Your task to perform on an android device: My friend Mike needs the file Doc x.zip, thus I'd want to send it to him over gmail at mike.waggoner@hotwater.com.
Image 0: 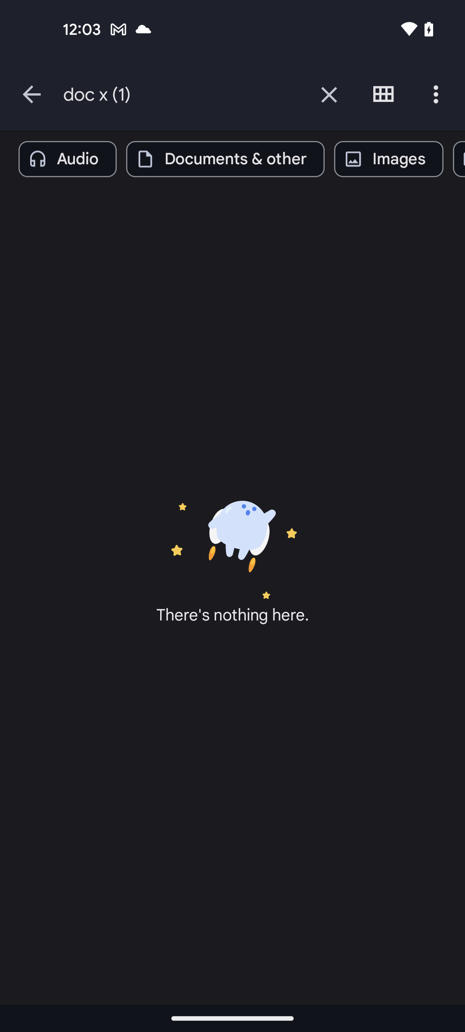
click on the cross icon of the search bar at the top of the screen to clear search history
Step 0: click (329, 94)
Image 1: 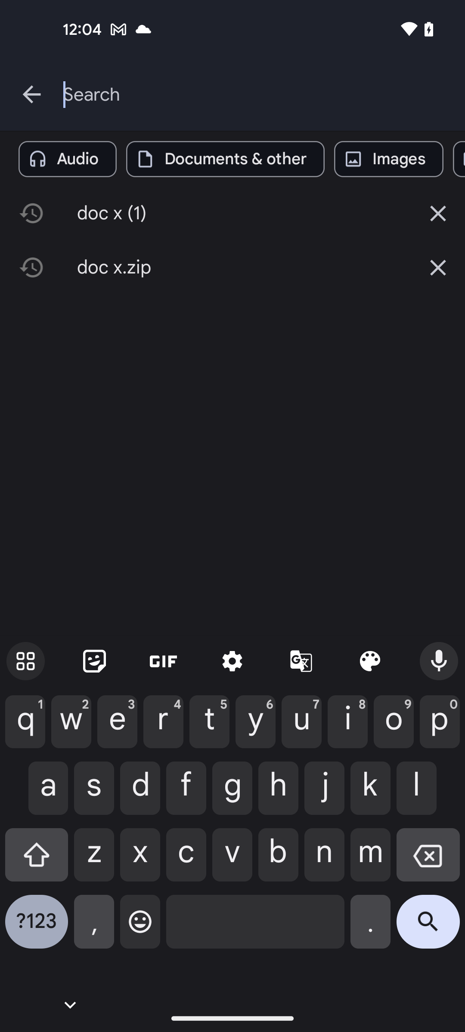
Doc x.zip
Step 1: type "Doc x.zip"
Image 2: 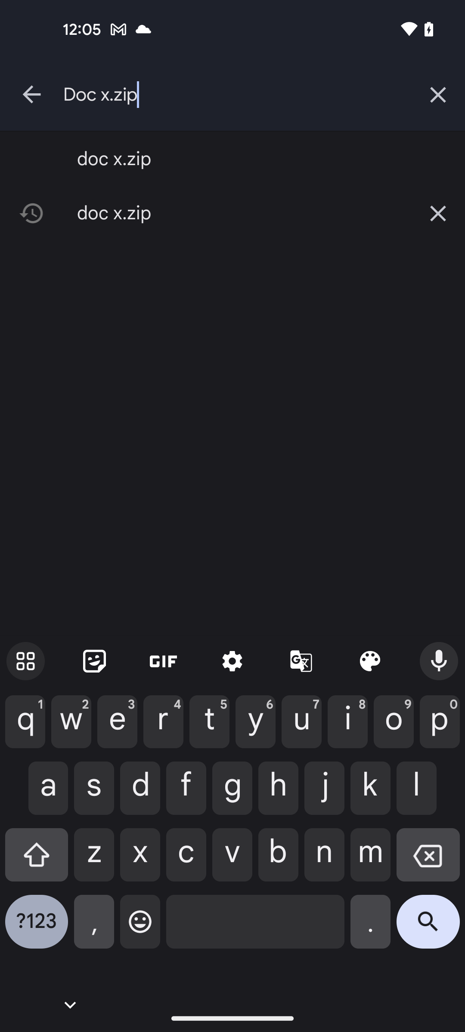
click on the search icon at the bottom right corner of the screen
Step 2: click (428, 928)
Image 3: 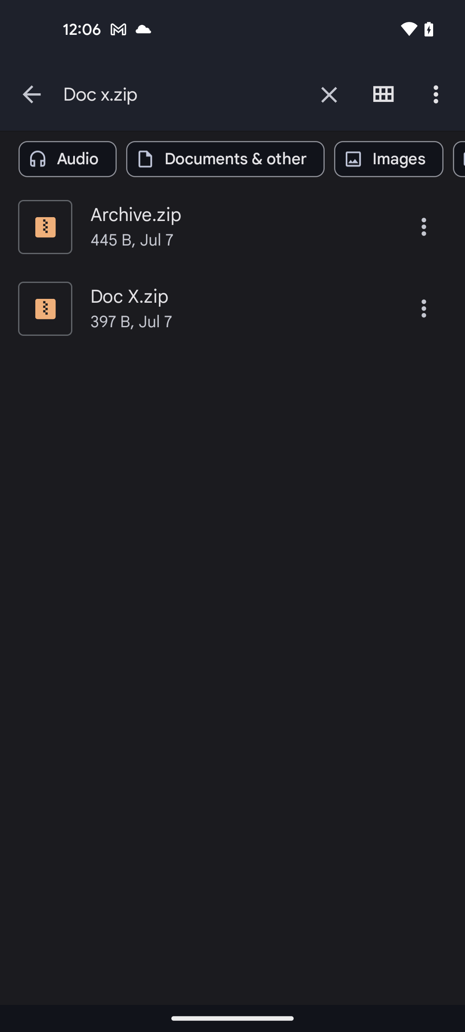
click on the three dots of file Doc X.zip
Step 3: click (424, 308)
Image 5: 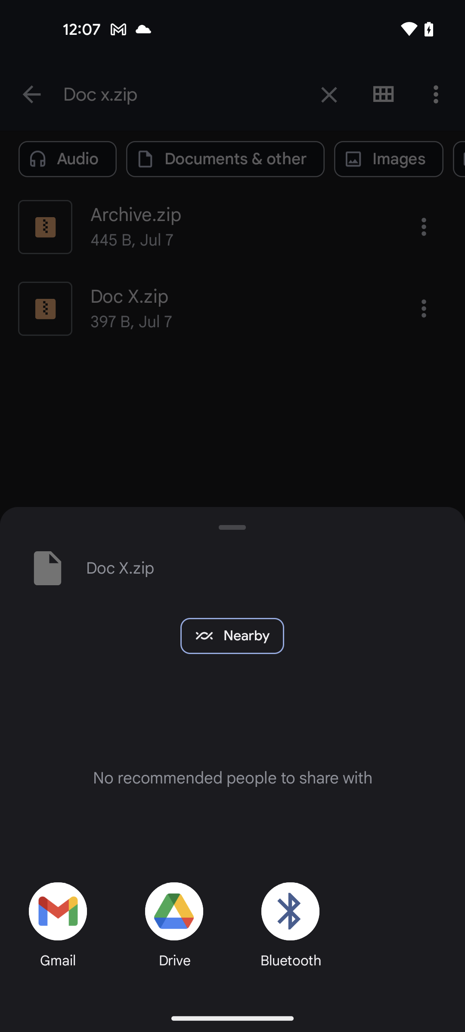
select the Gmail app at the bottom left corner of the screen
Step 5: click (66, 902)
Image 6: 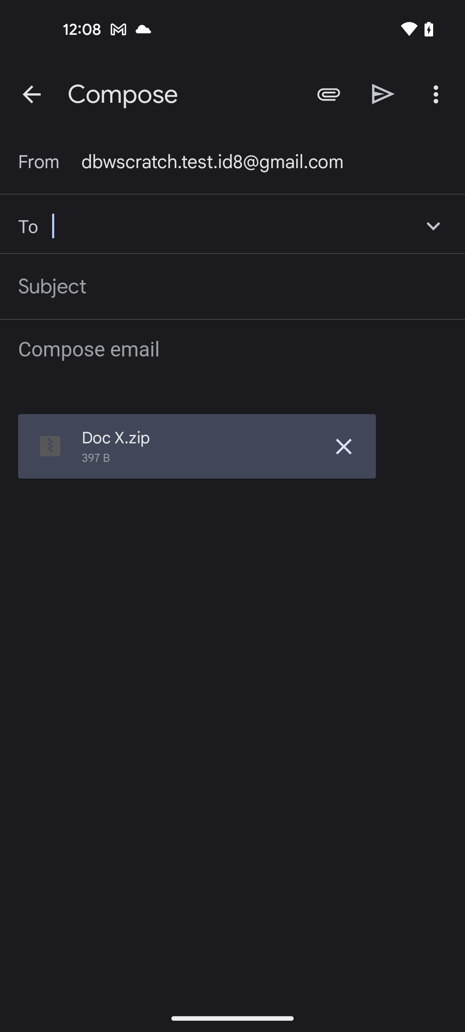
click on the receiver email I'd section
Step 6: click (231, 226)
Image 7: 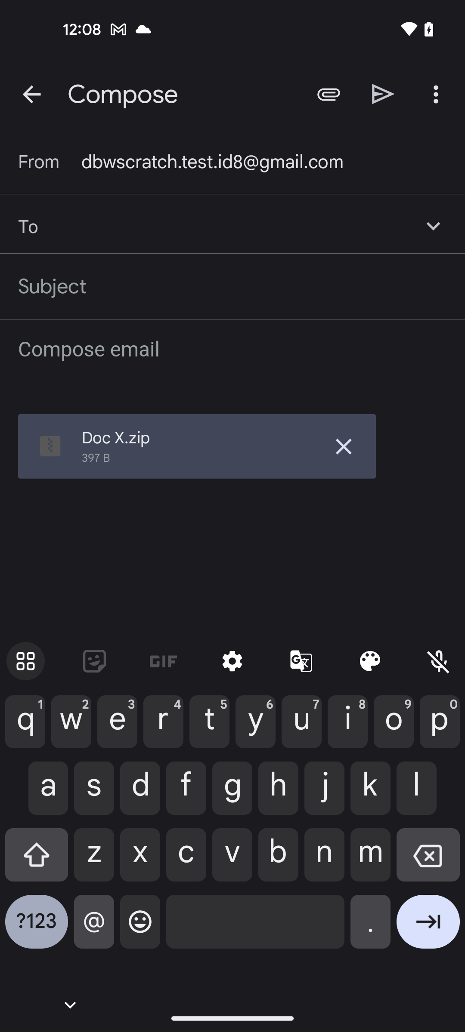
enter the email I'd mike.waggoner@hotwater.com
Step 7: type "mike.waggoner@hotwater.com"
Image 8: 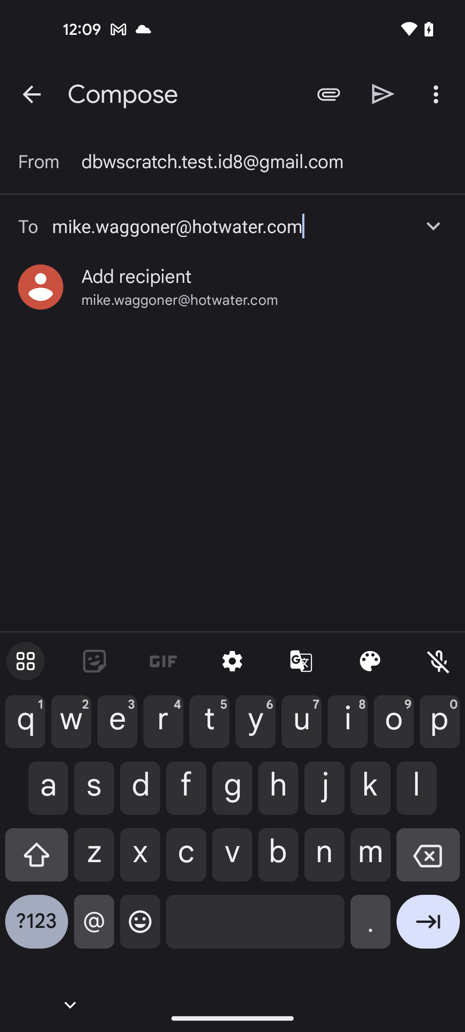
select the email id
Step 8: click (136, 276)
Image 9: 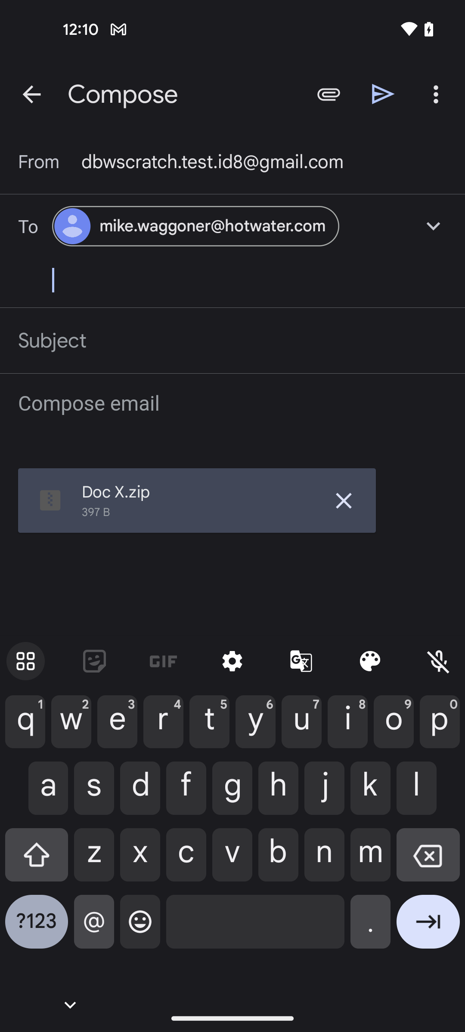
click on the send icon at the top right side of the screen
Step 9: click (383, 94)